Your task to perform on an android device: Open the Clock app and delete the 9:25 AM alarm.
Image 0: 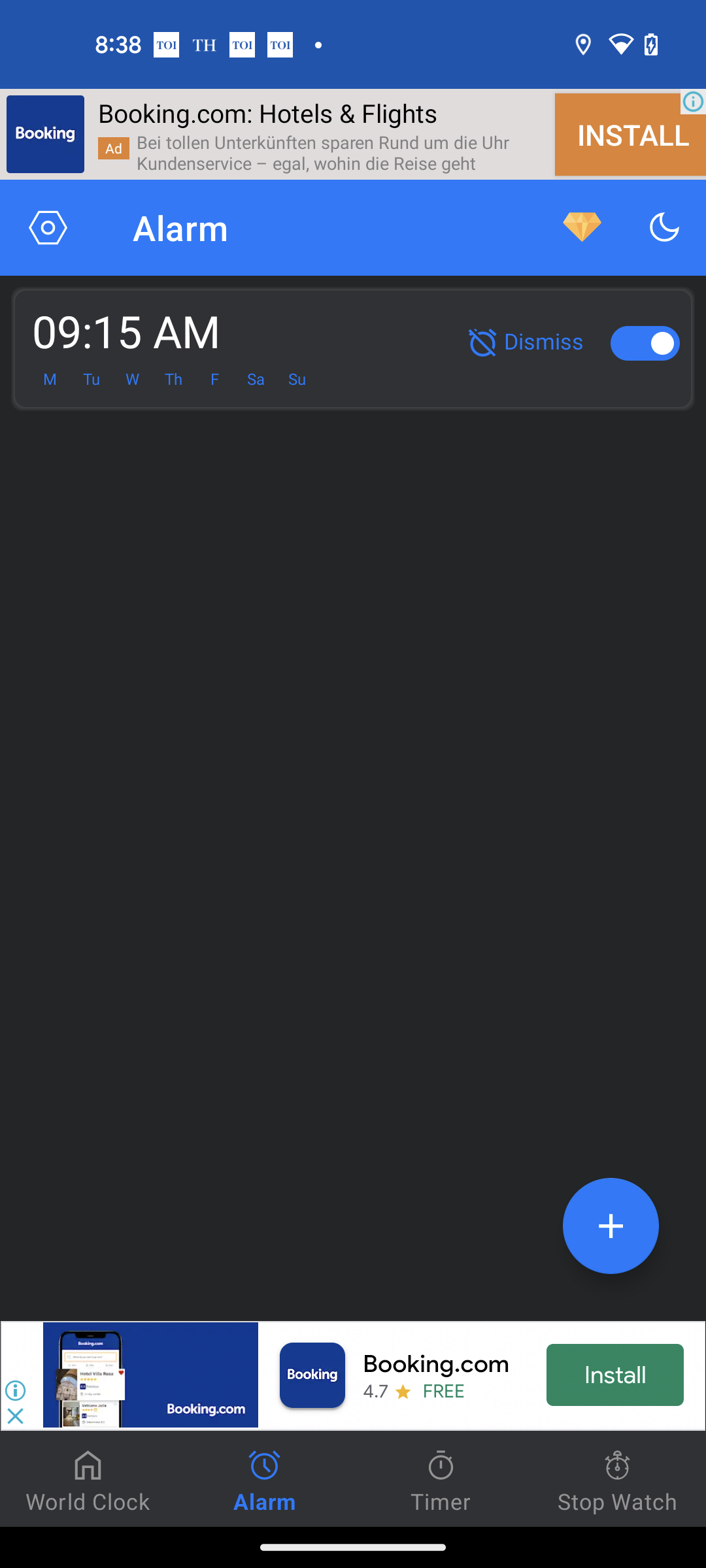
Open the Clock app
Step 0: open app "Clock"
Image 1: 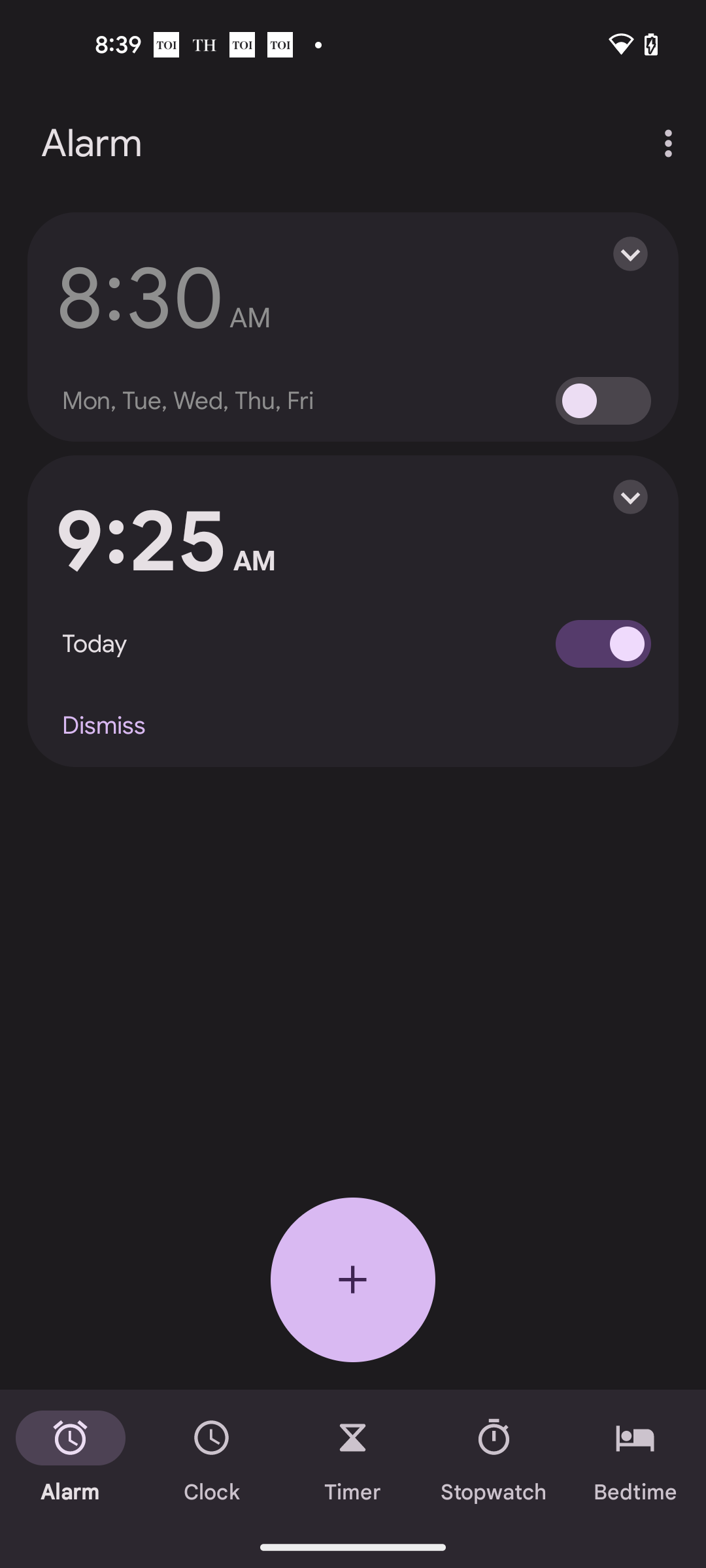
Click on the drop down button of 9:25 AM alarm
Step 1: click (616, 496)
Image 2: 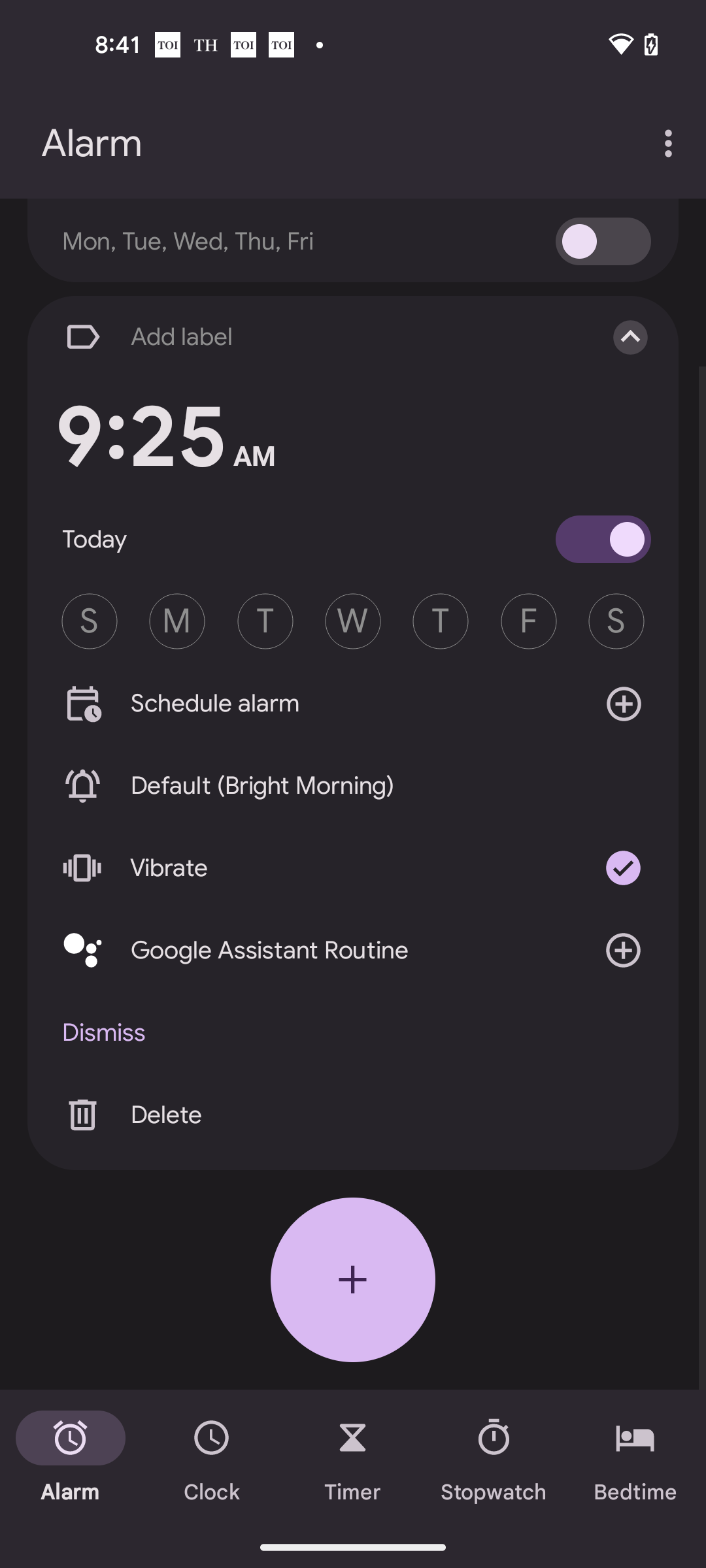
Click on the Delete option
Step 2: click (142, 1115)